Your task to perform on an android device: Find out the phone build number from settings app
Image 0: 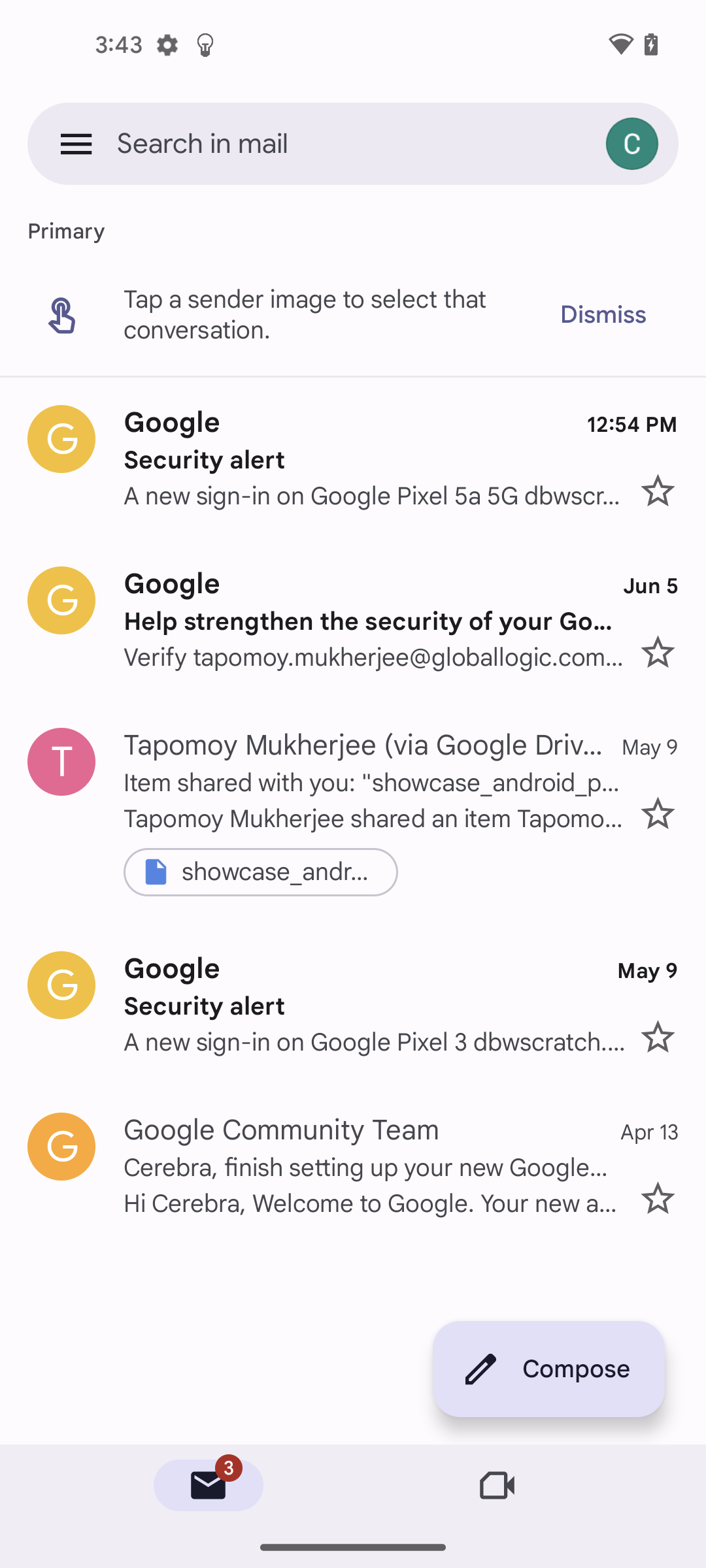
Open Settings App
Step 0: open app "Settings"
Image 1: 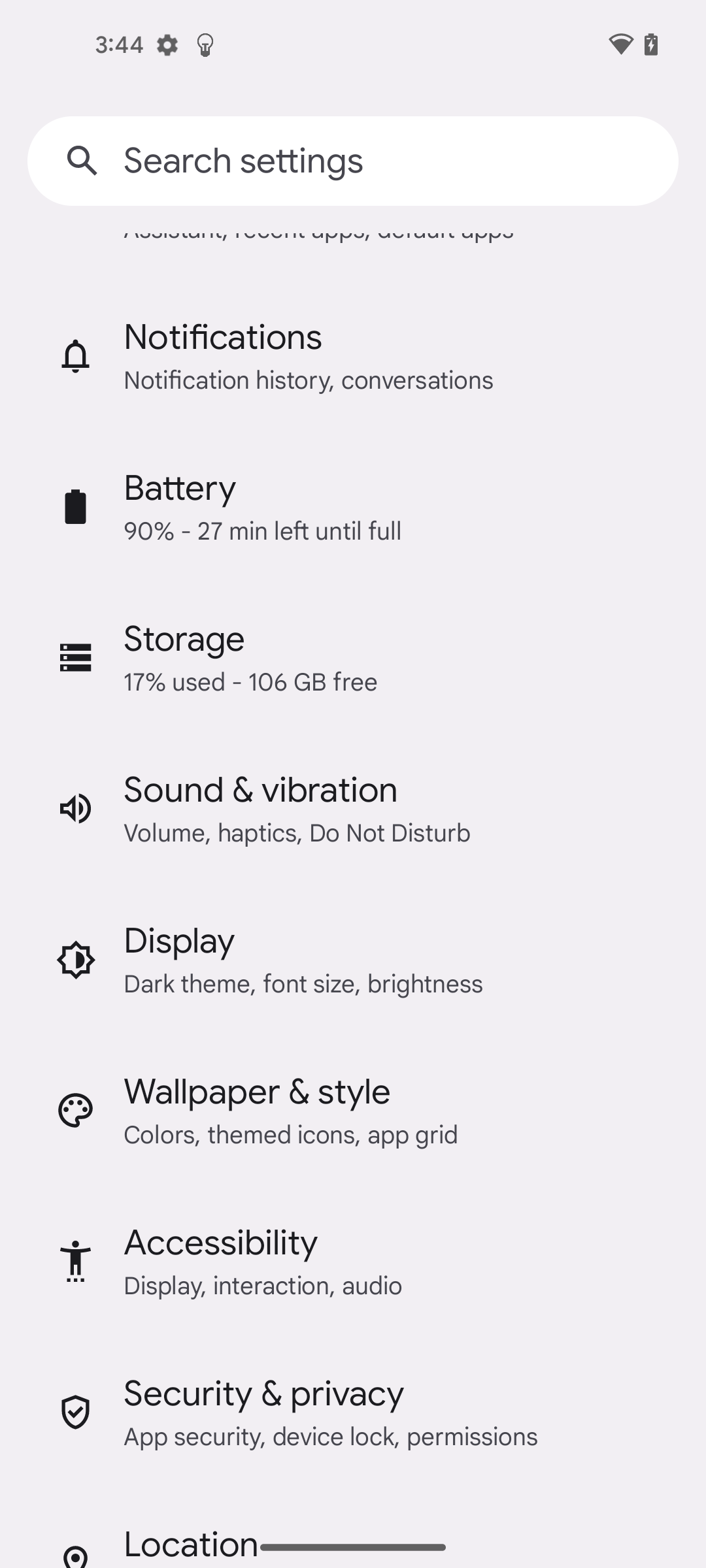
Scroll down to view about phone settings
Step 1: scroll down
Image 4: 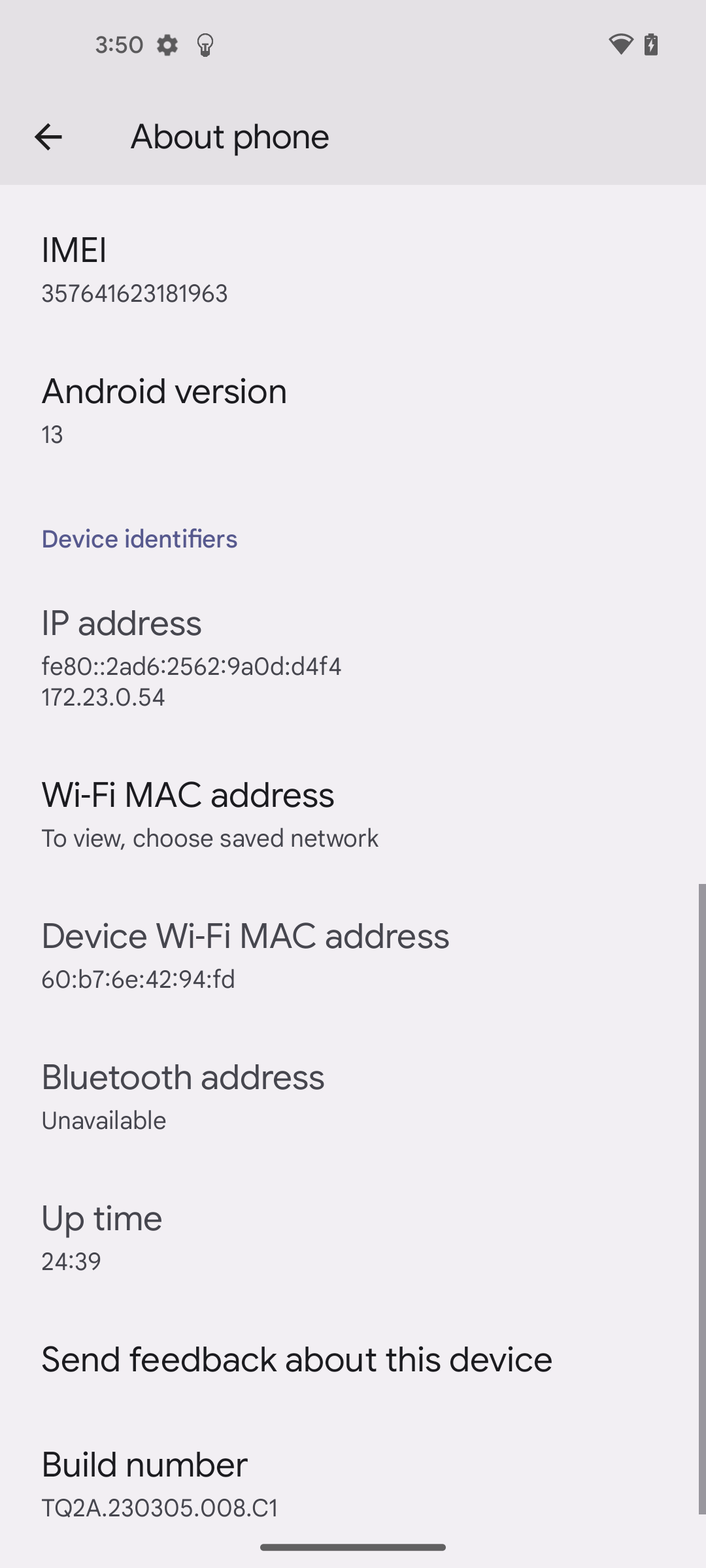
Click on the build number
Step 4: click (144, 1465)